Your task to perform on an android device: Delete the current one-minute timer from the clock app.
Image 0: 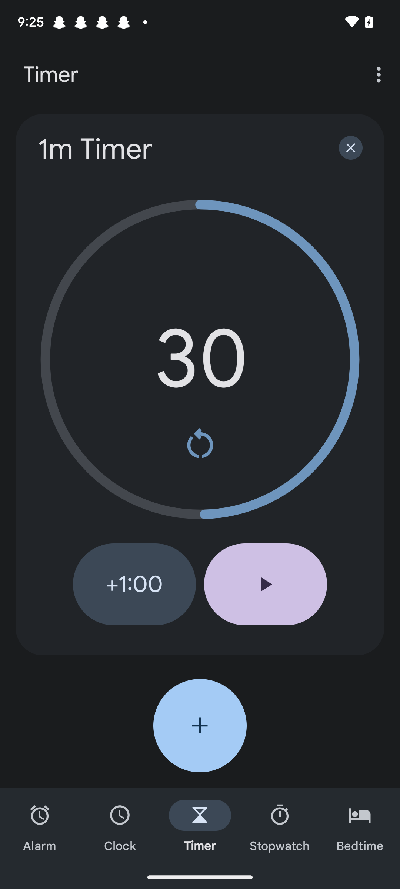
Click on the cross icon on the top right side of the screen.
Step 0: click (351, 147)